Your task to perform on an android device: I'd want to see more information and details regarding the first product on the list.
Image 0: 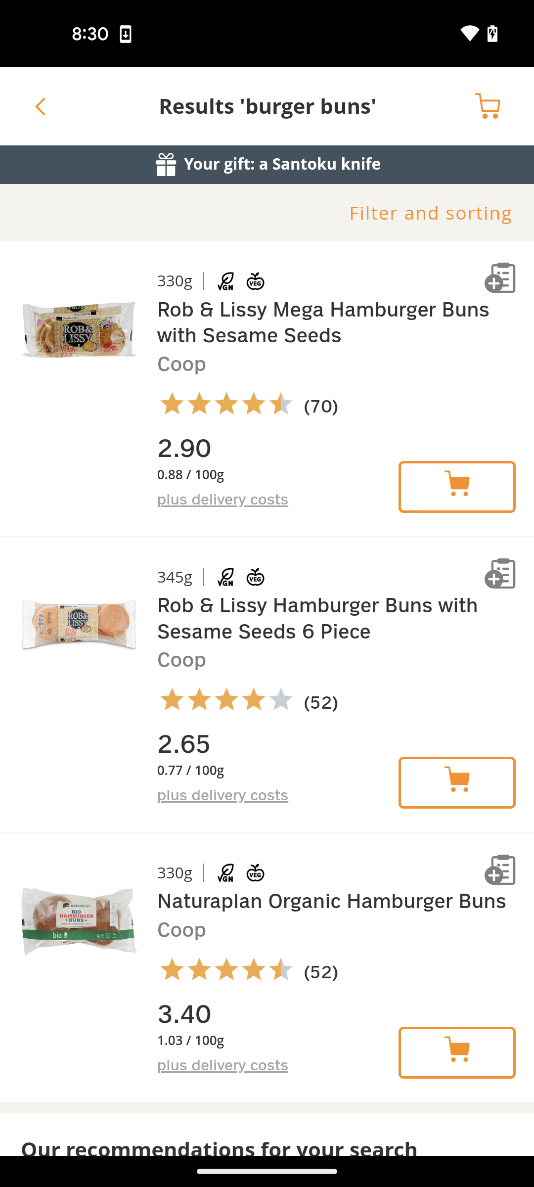
click on the first product
Step 0: click (268, 612)
Image 1: 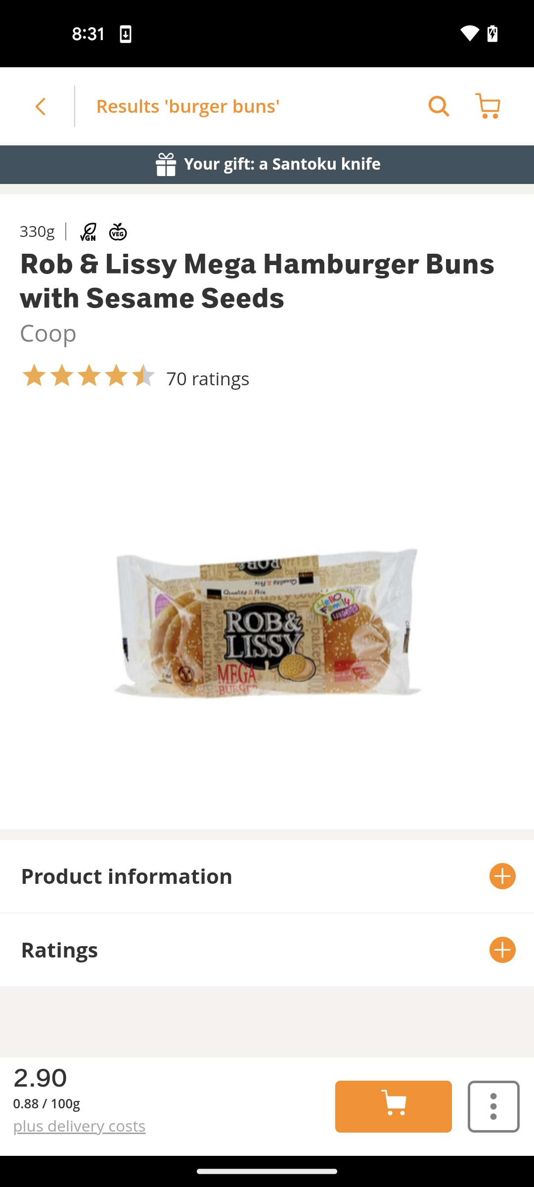
scroll down
Step 1: scroll down
Image 2: 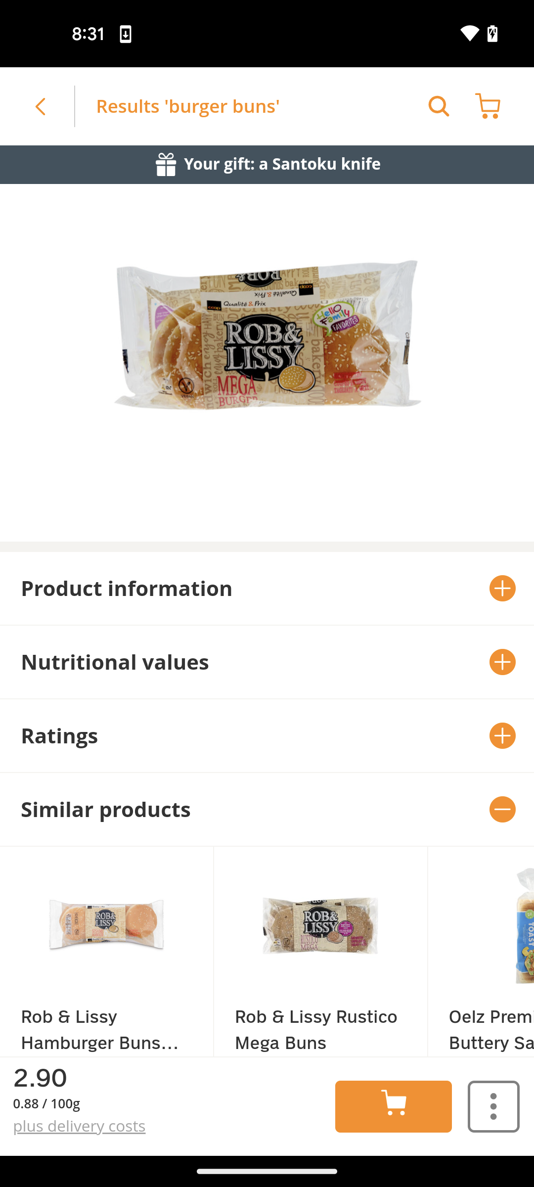
click on product information option
Step 2: click (256, 588)